Your task to perform on an android device: Look for the Shoes with the brand filter of A.P.C  shoes  in the ebay  app 
Image 0: 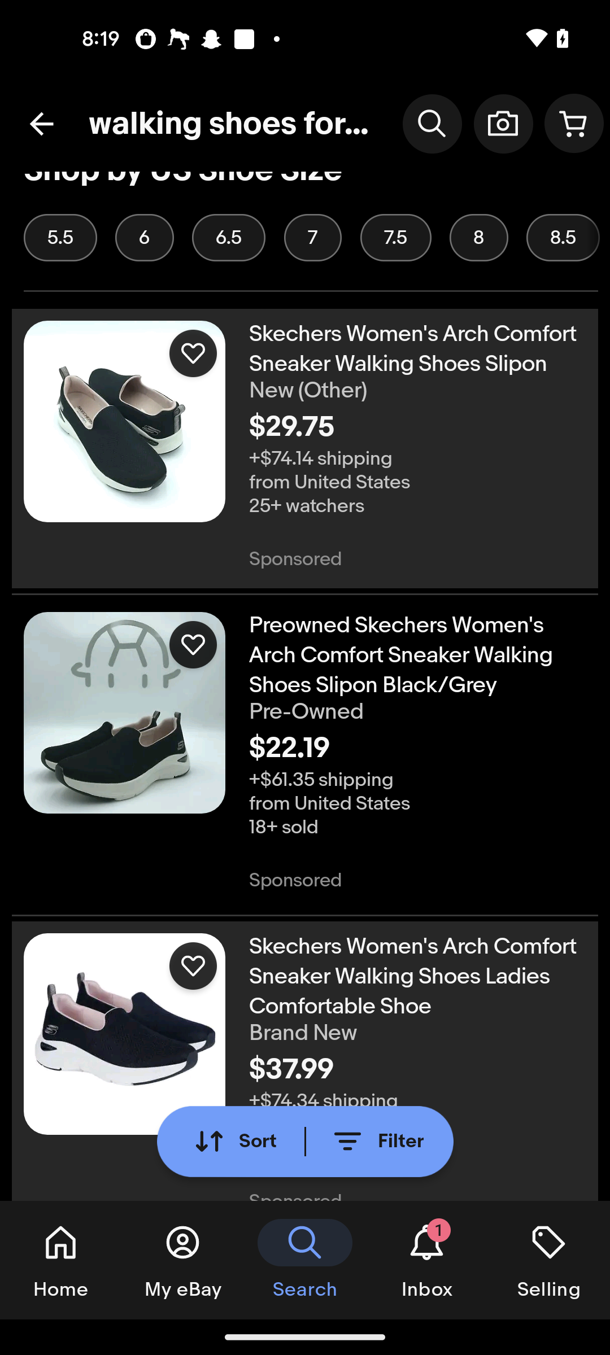
Click on the filter icon 
Step 0: click (377, 1142)
Image 1: 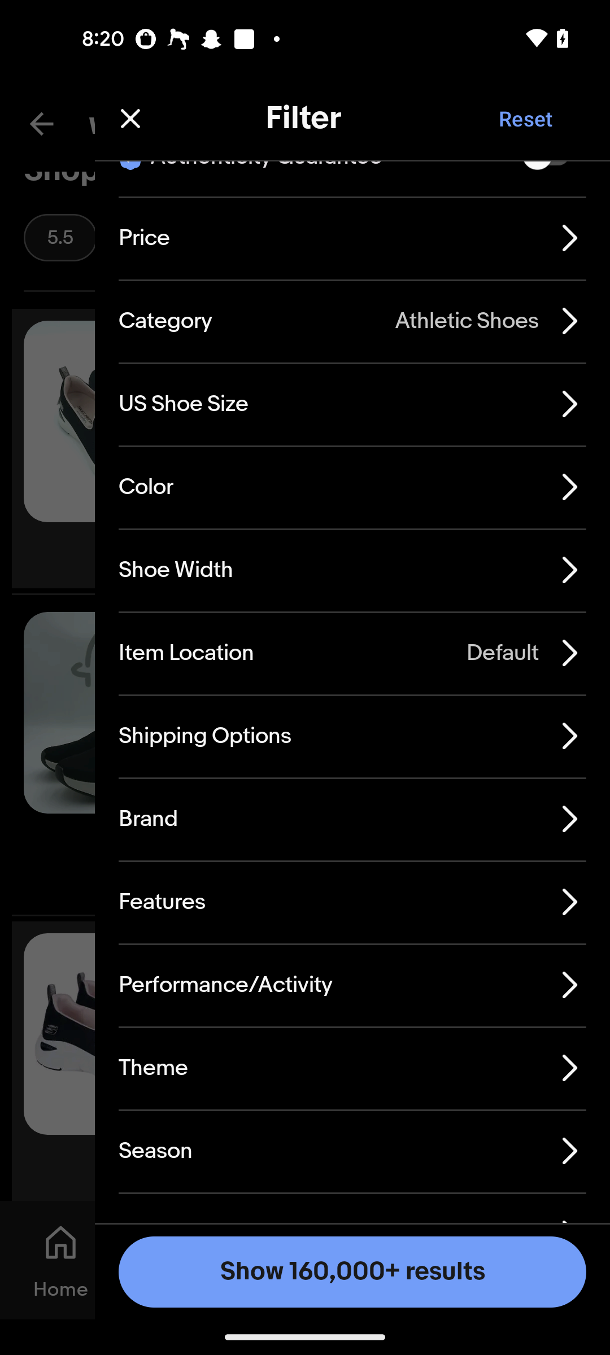
Click on the Brand option 
Step 1: click (352, 819)
Image 2: 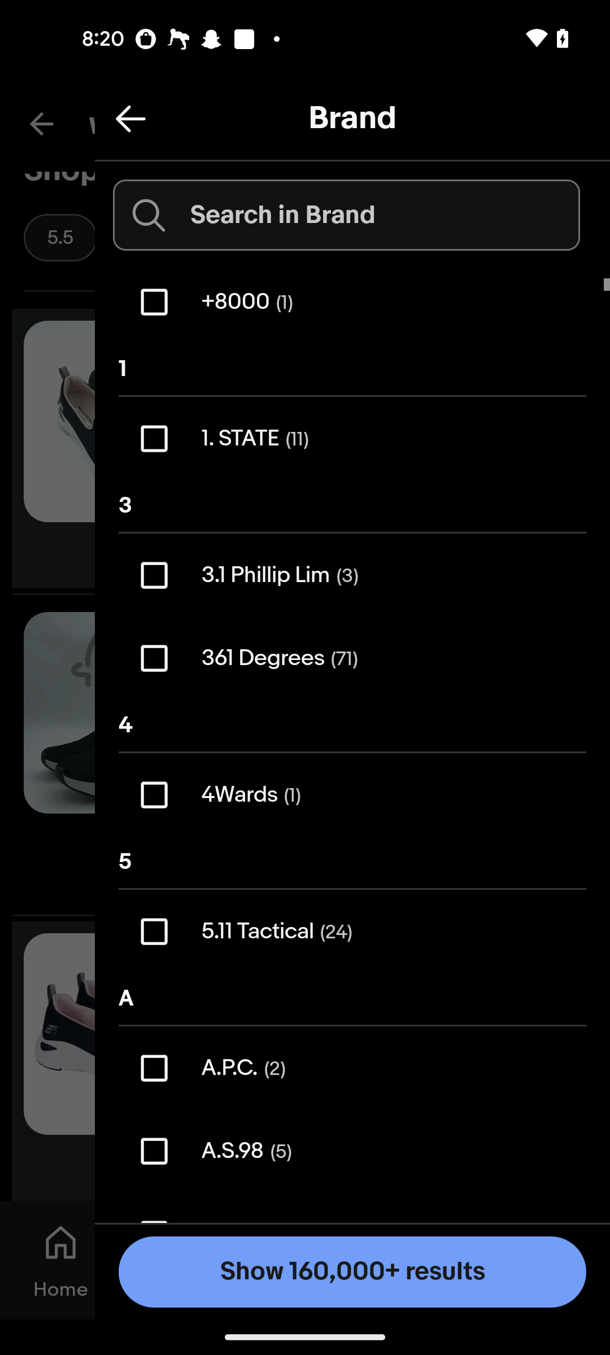
Click on the  A.P.C option 
Step 2: click (154, 1068)
Image 3: 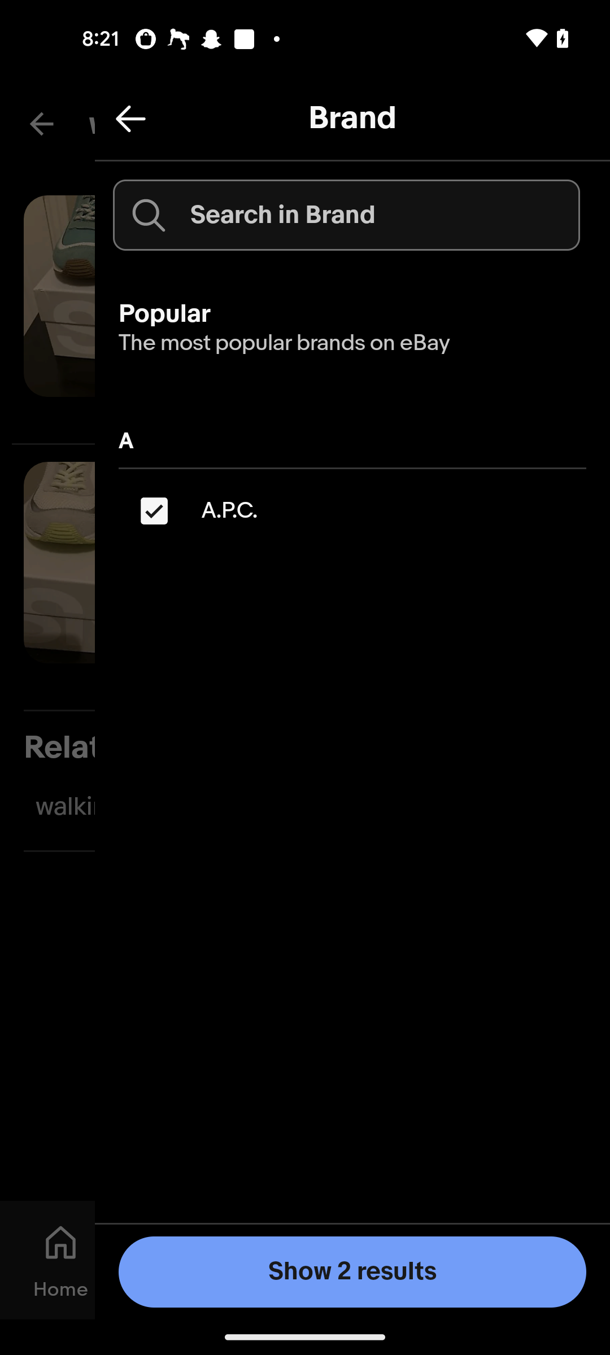
Click on the show 2 result 
Step 3: click (427, 1260)